Your task to perform on an android device: View all recomended menu dishes of biryani blues restaurant
Image 0: 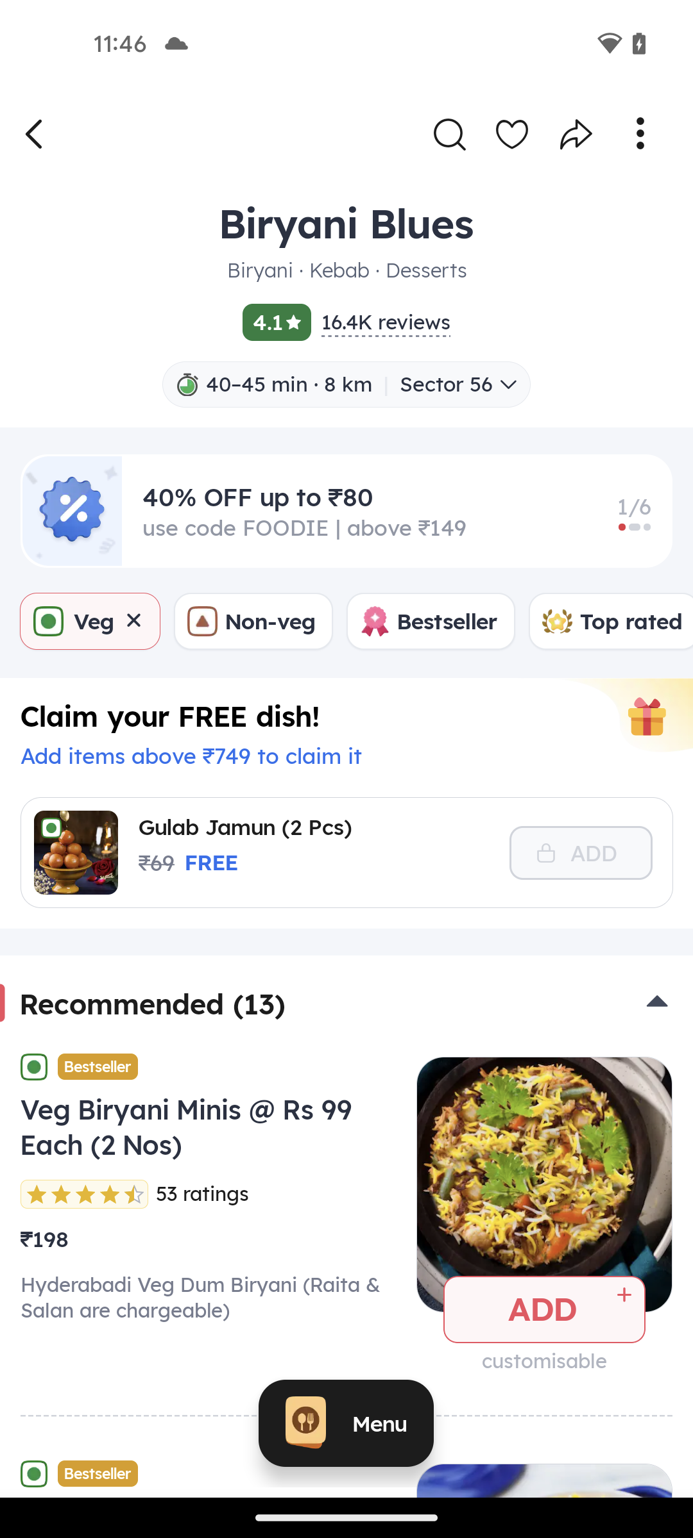
click on the menu button at the bottom of the screen
Step 0: click (380, 1423)
Image 1: 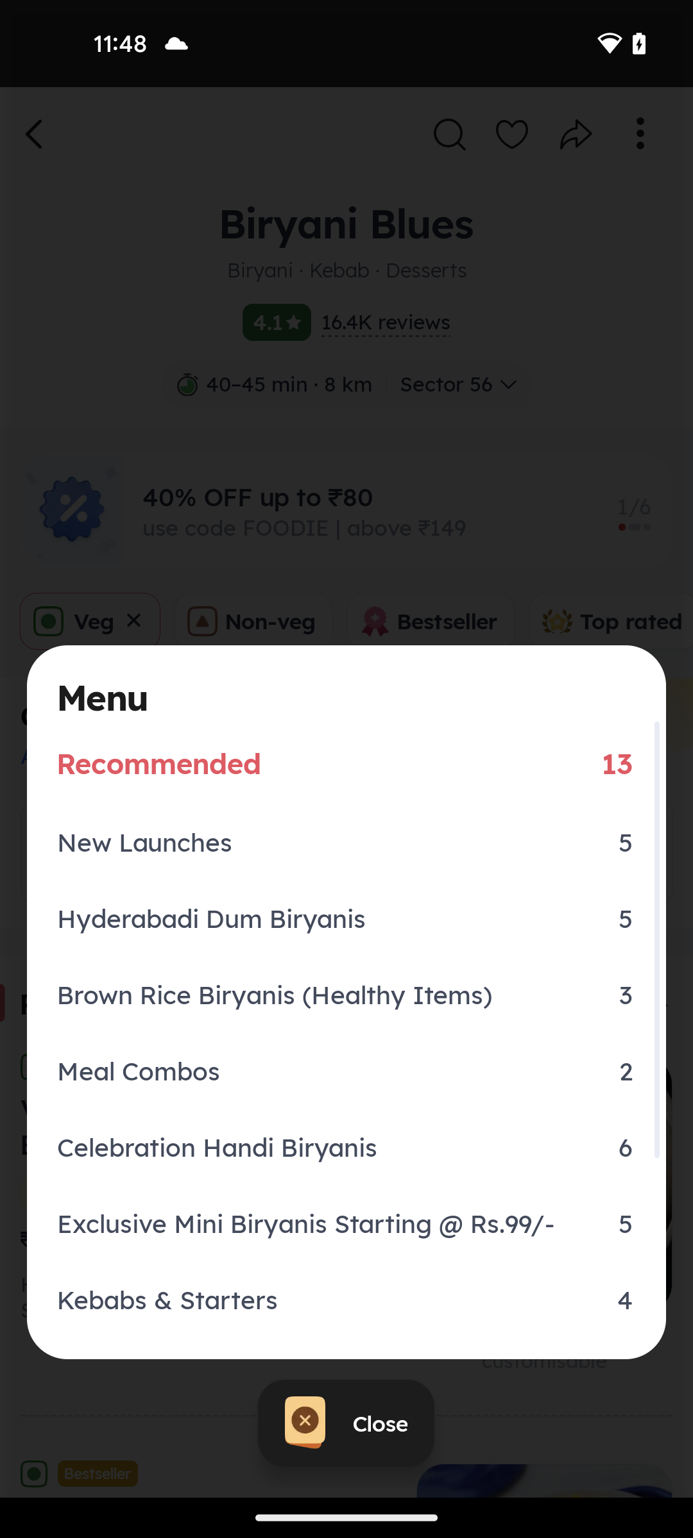
select Recommended from the drawer
Step 1: click (159, 762)